Your task to perform on an android device: I will read the remaining part of the book tomorrow so, I'll bookmark it on this page.
Image 0: 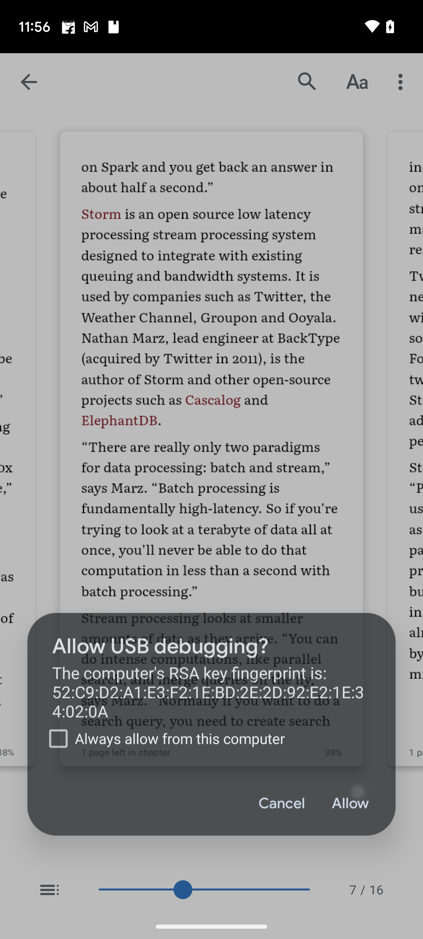
Step 0: wait
Image 1: 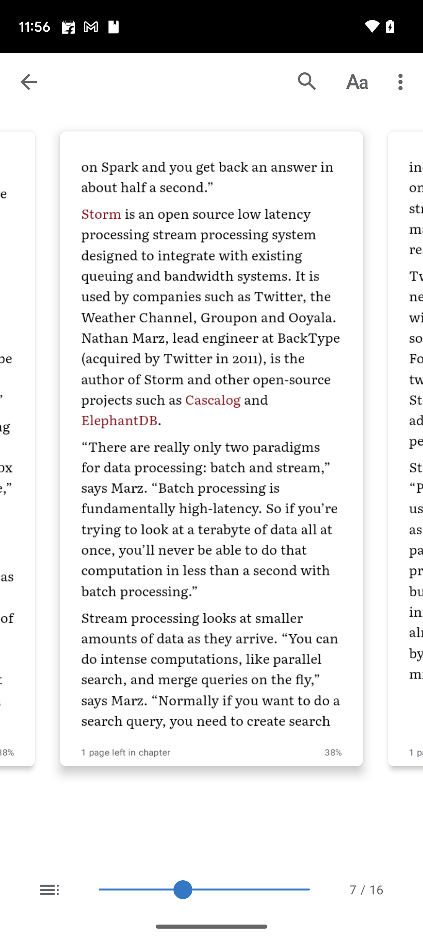
Click on the three dot menu button on the top right side of the screen.
Step 1: click (402, 82)
Image 2: 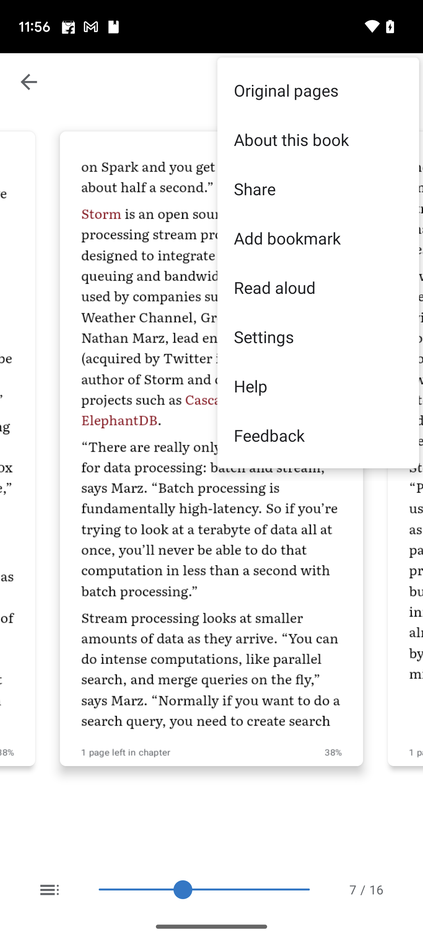
Click on the Add bookmark option.
Step 2: click (318, 238)